Your task to perform on an android device: I want to make a hole in the wall so as to pass some pipelines. Search for hammer drill in the shopsy  app.
Image 0: 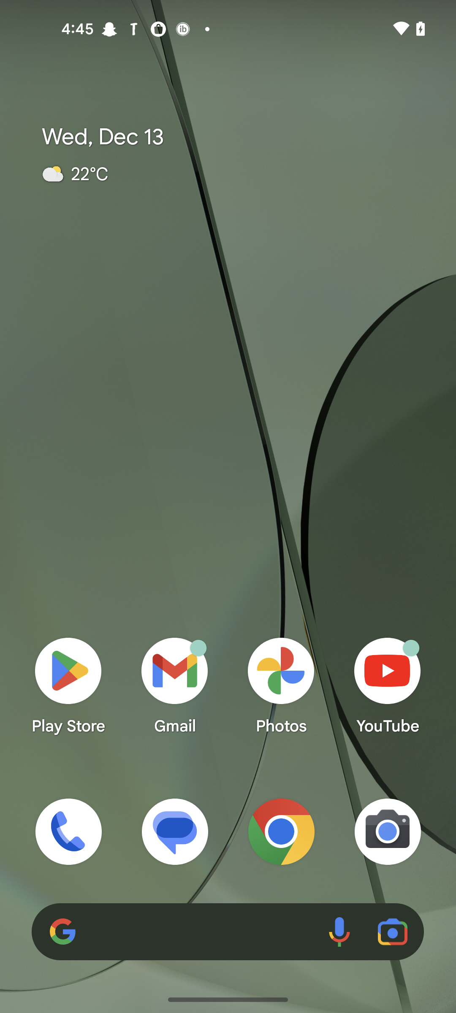
open the shopsy app
Step 0: open app "Shopsy"
Image 1: 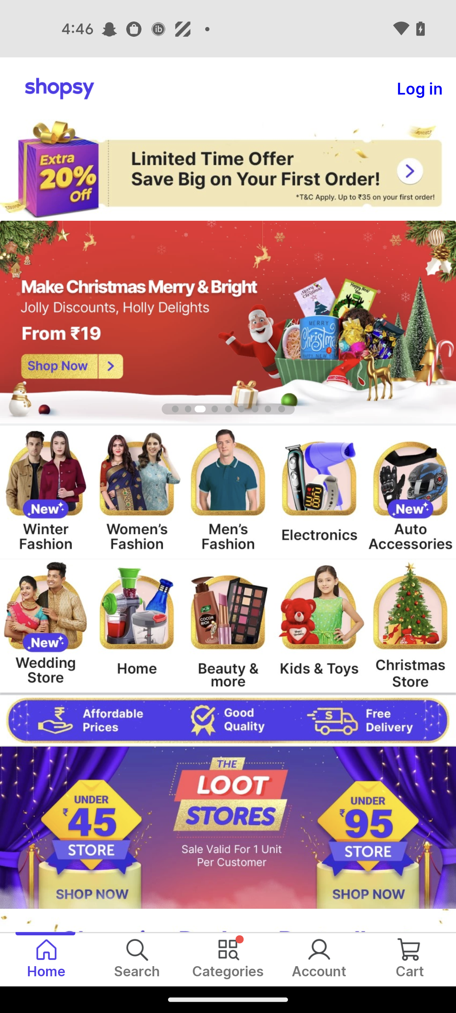
Click on the search icon
Step 1: click (137, 950)
Image 2: 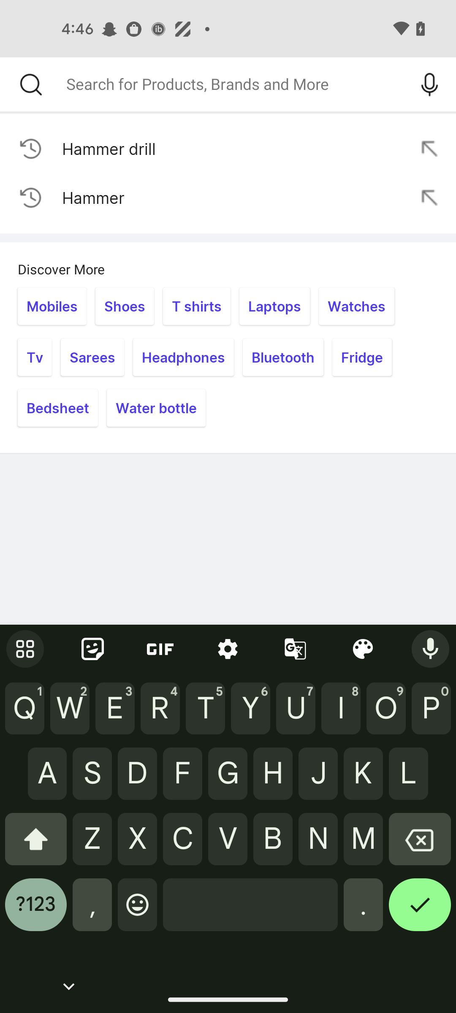
Enter a product as hammer drill
Step 2: type "hammer drill"
Image 3: 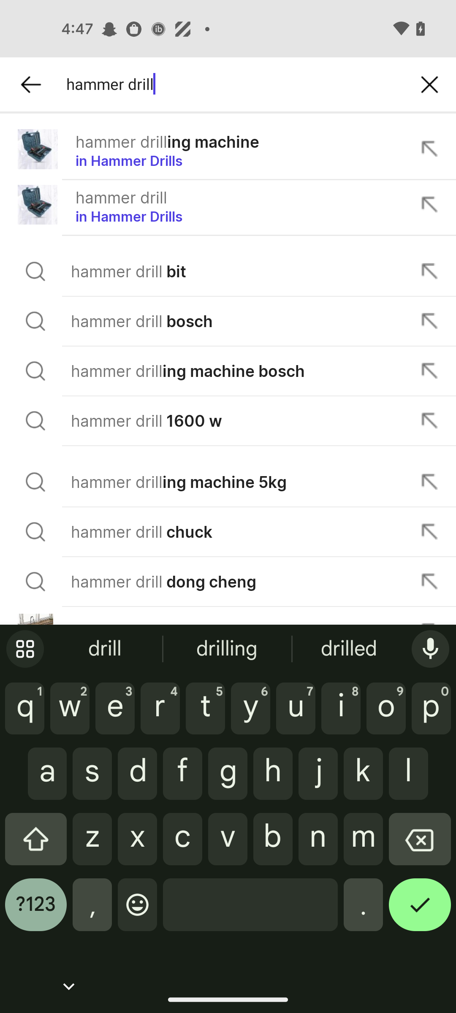
Click on the first result
Step 3: click (167, 141)